Your task to perform on an android device: Open the Furniture online shopping app and compare the price of the Puci Plastic study table with other retailers.
Image 0: 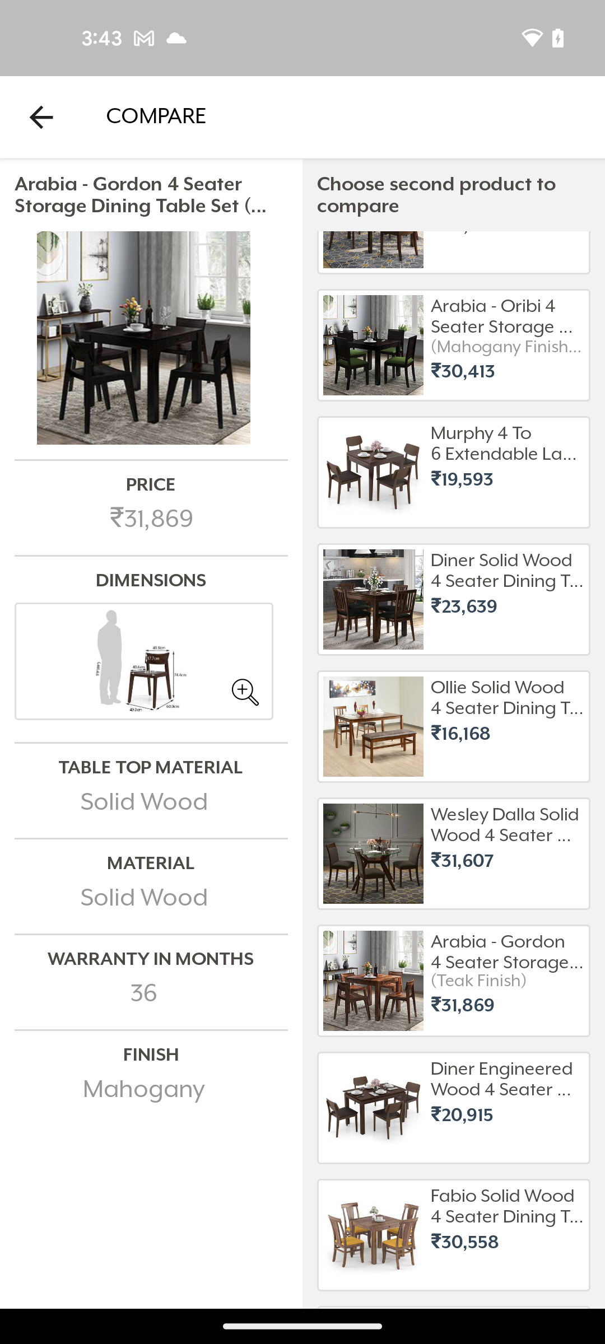
Open the Furniture online shopping app
Step 0: open app "Furniture Online Shopping App"
Image 1: 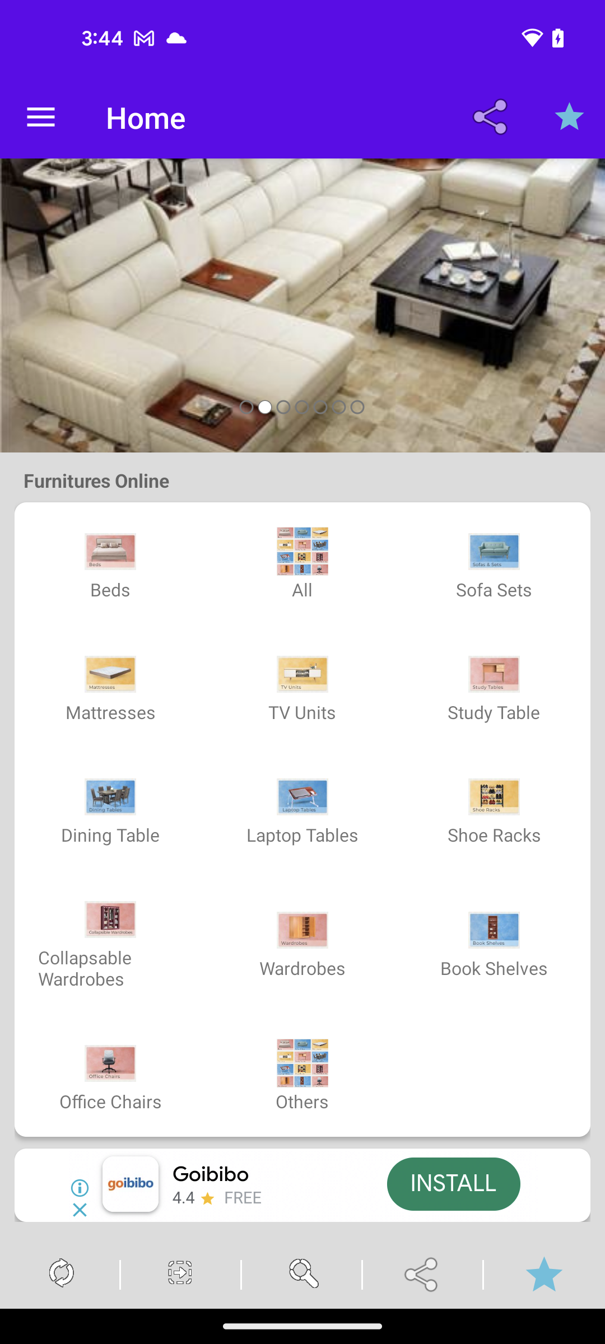
Click on the study table section
Step 1: click (494, 674)
Image 2: 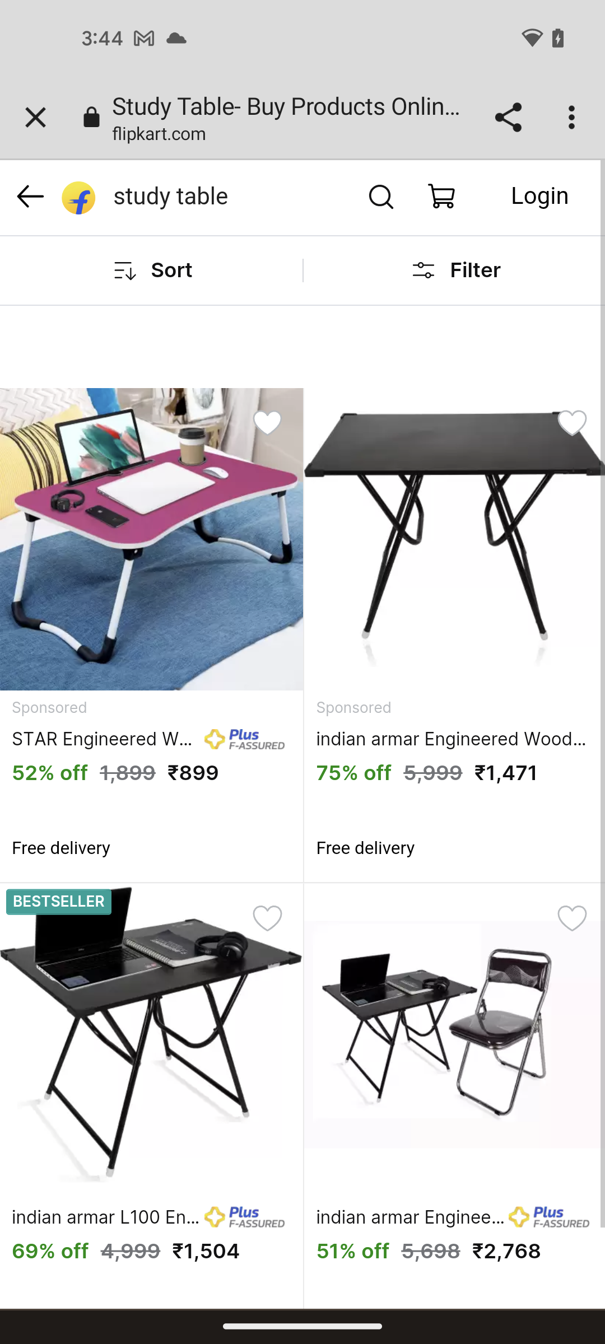
Click on the filter option
Step 2: click (474, 270)
Image 3: 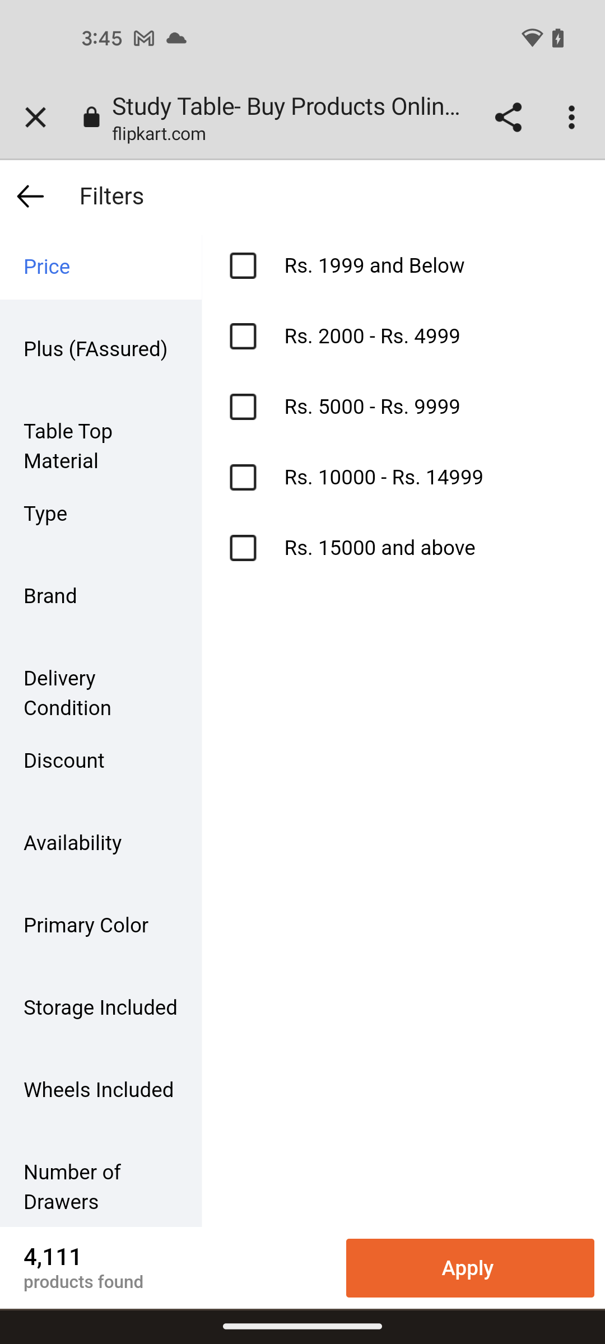
Click on the table top material option
Step 3: click (101, 446)
Image 4: 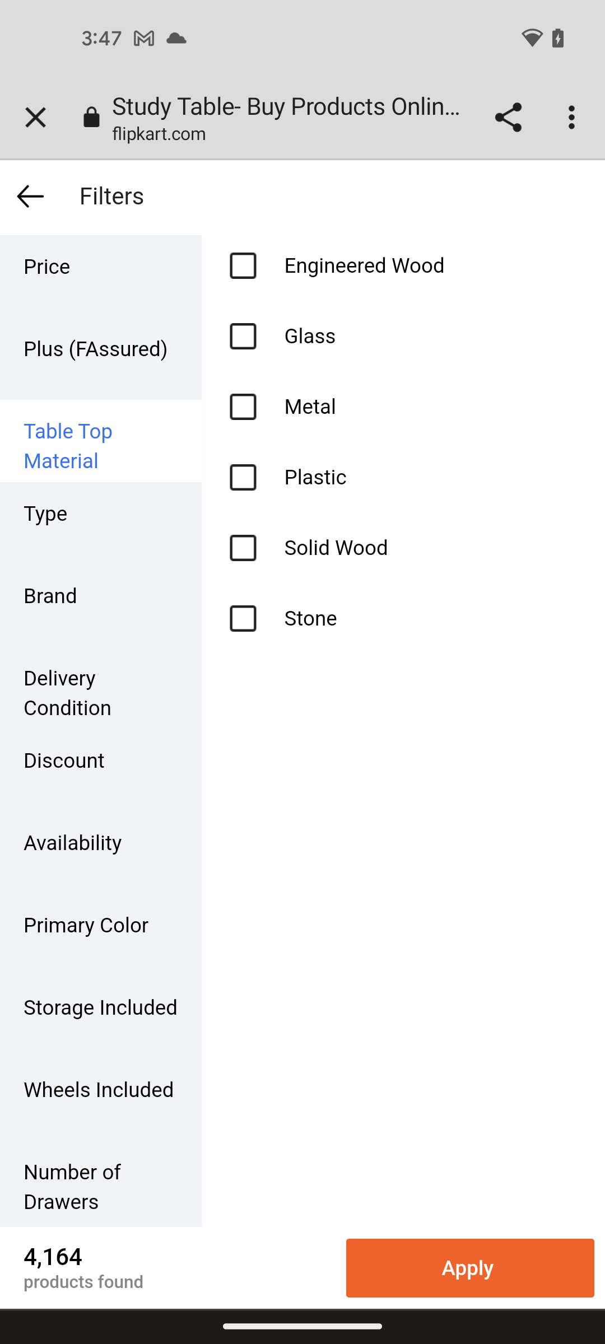
Tap on the plastic option
Step 4: click (431, 477)
Image 5: 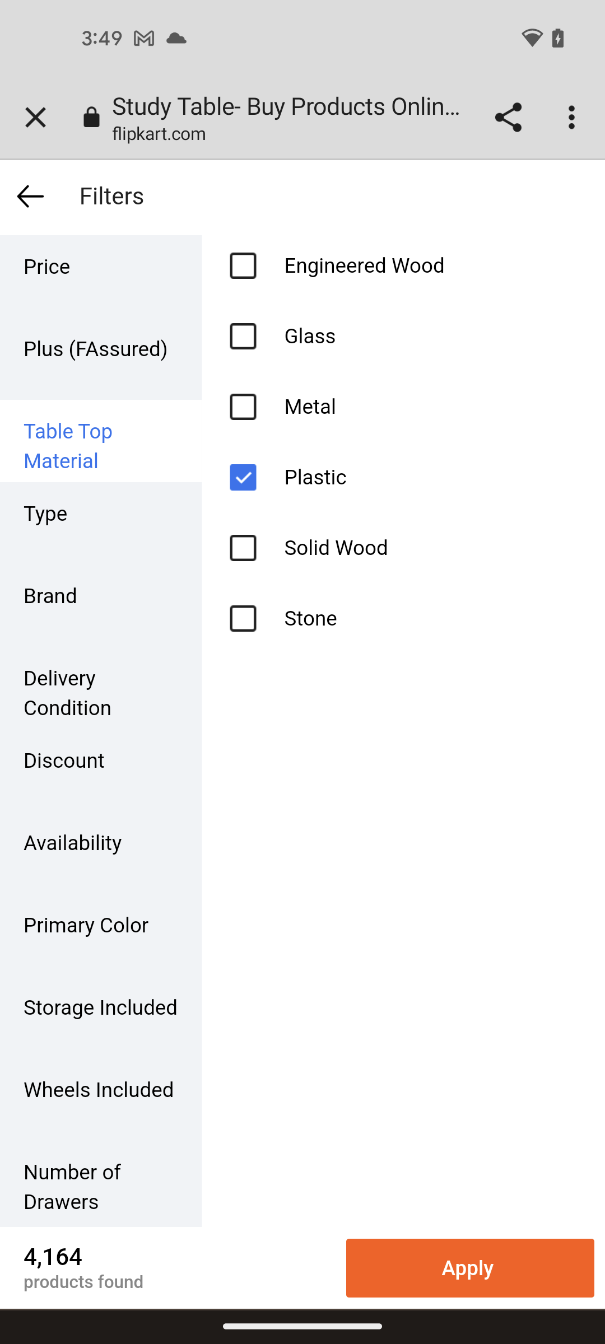
Click on apply button at the bottom right corner of the screen
Step 5: click (470, 1268)
Image 6: 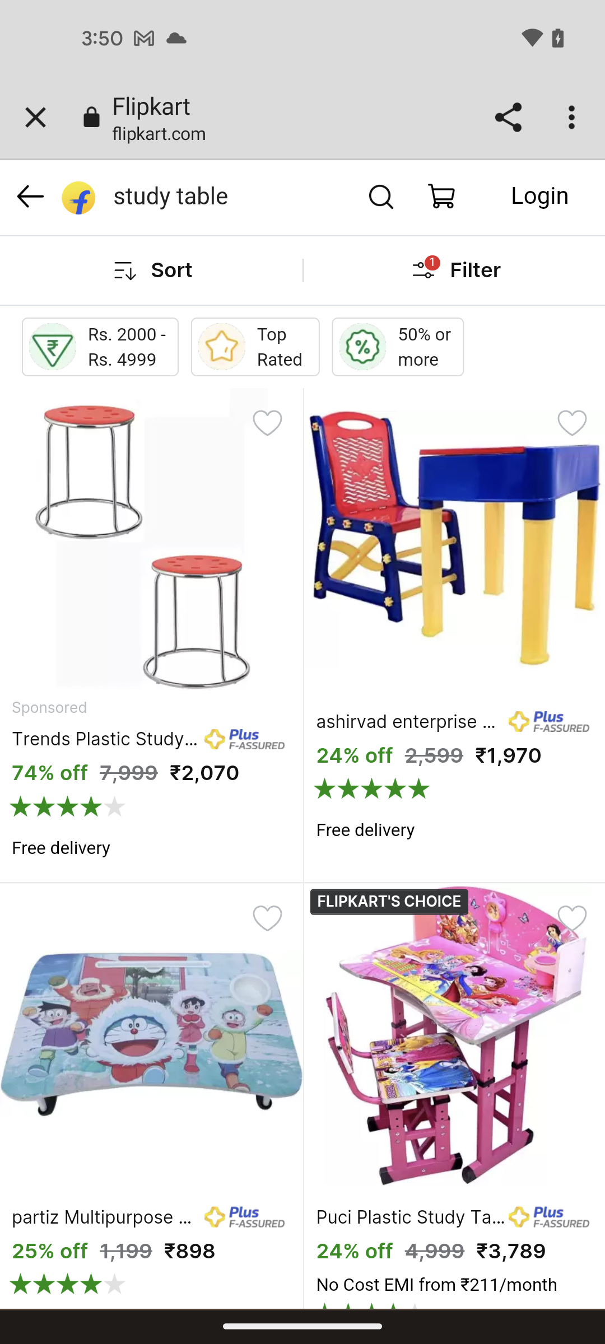
Click on Puci plastic study table
Step 6: click (304, 734)
Image 7: 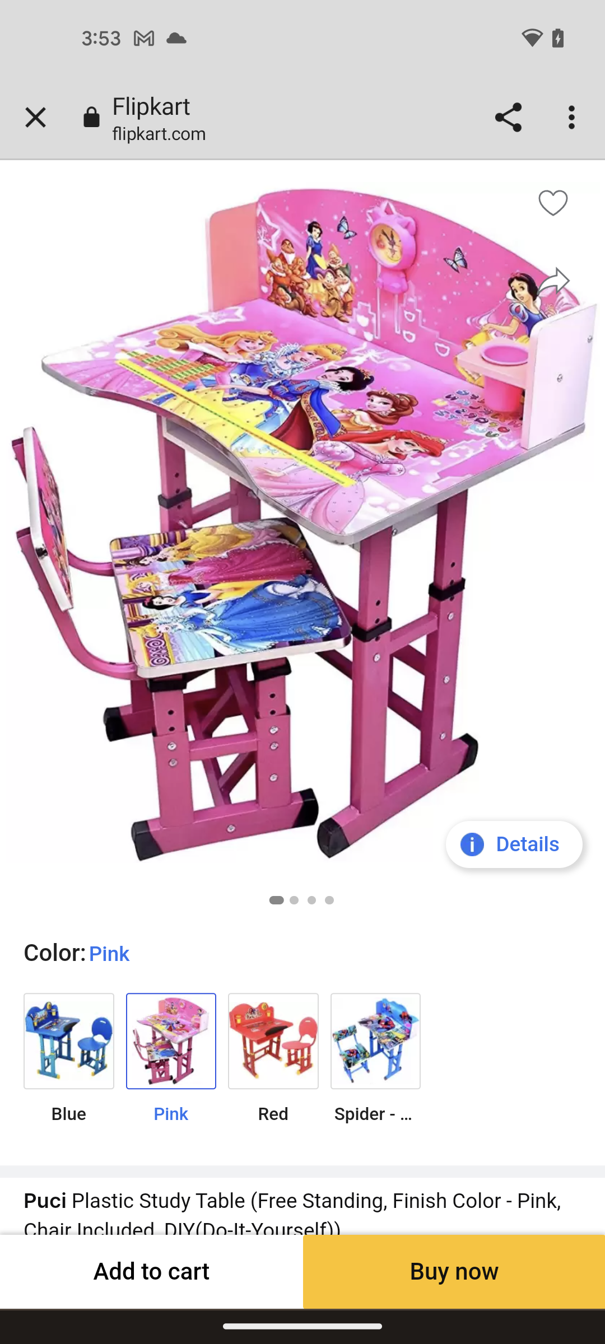
Swipe up to view other sellers
Step 7: scroll down
Image 8: 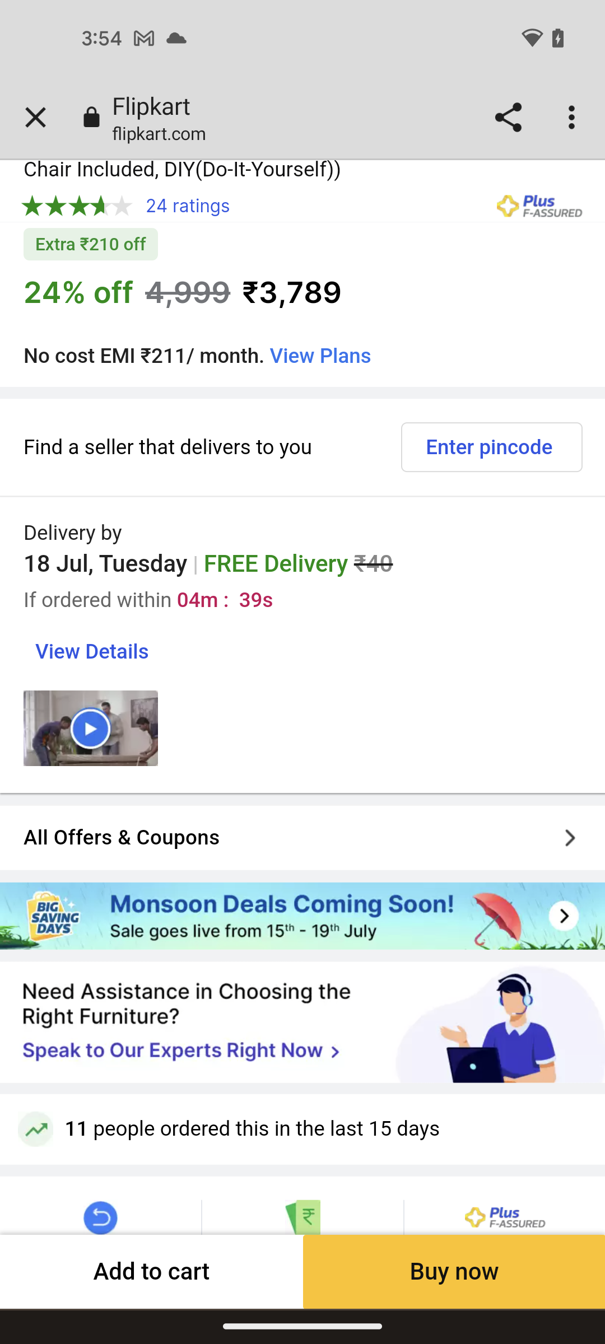
Swipe up to view other sellers
Step 8: scroll down
Image 9: 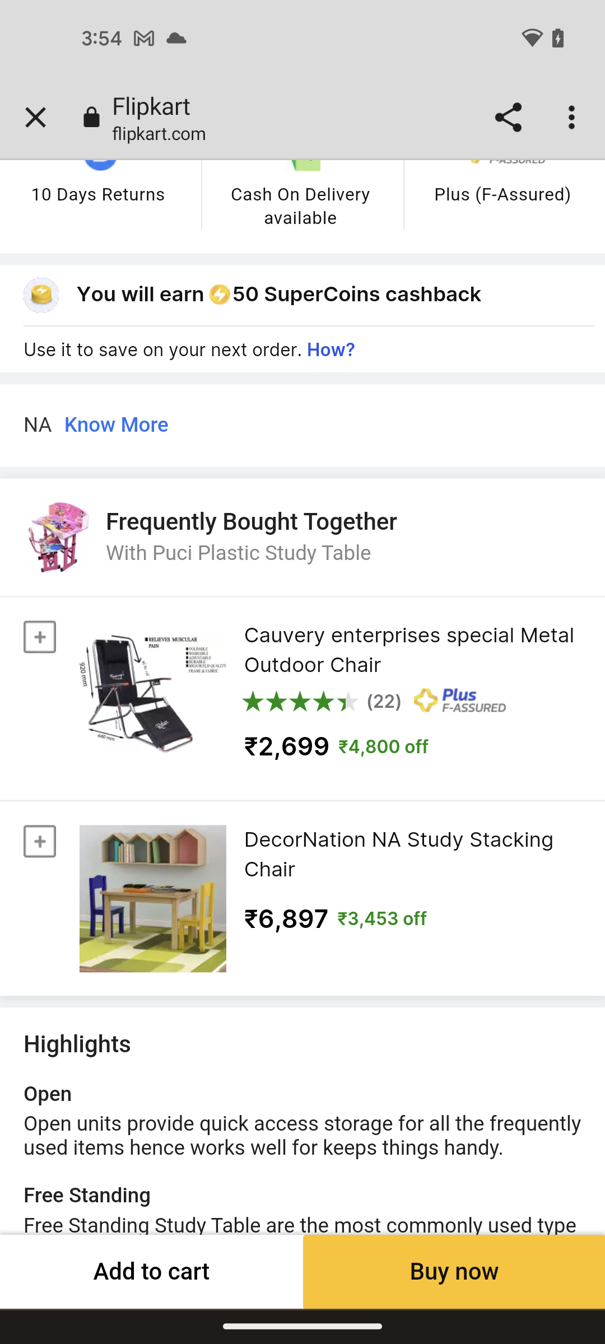
Swipe up to view other sellers
Step 9: scroll down
Image 10: 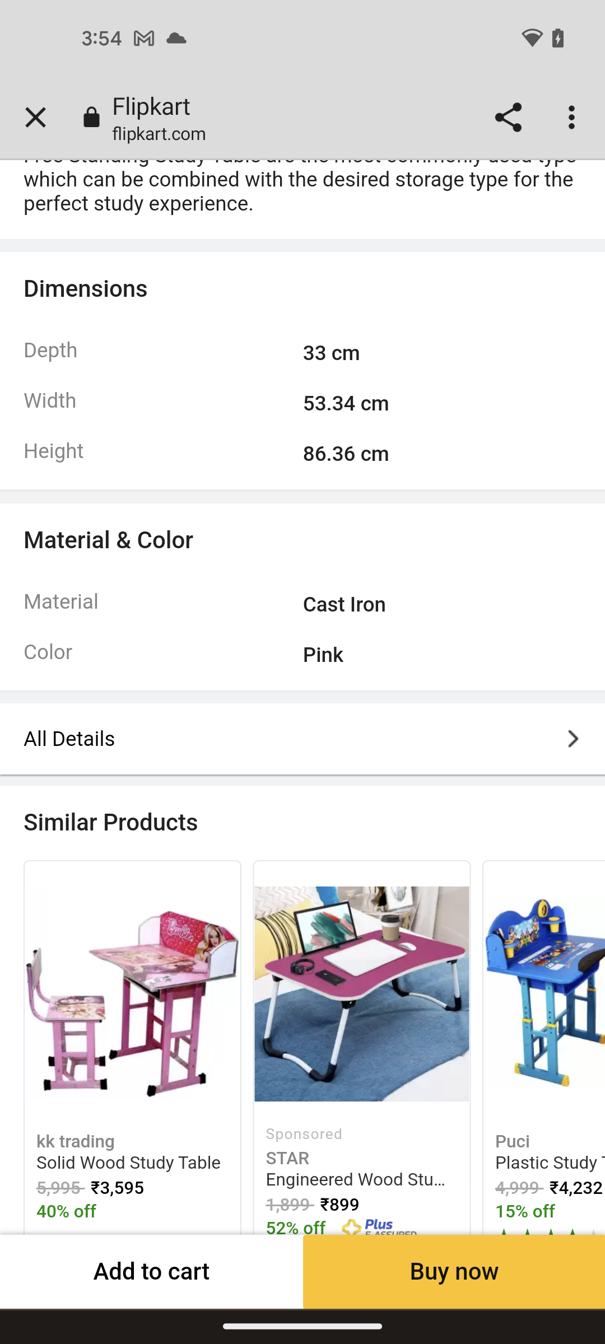
Swipe up to view other sellers
Step 10: scroll down
Image 11: 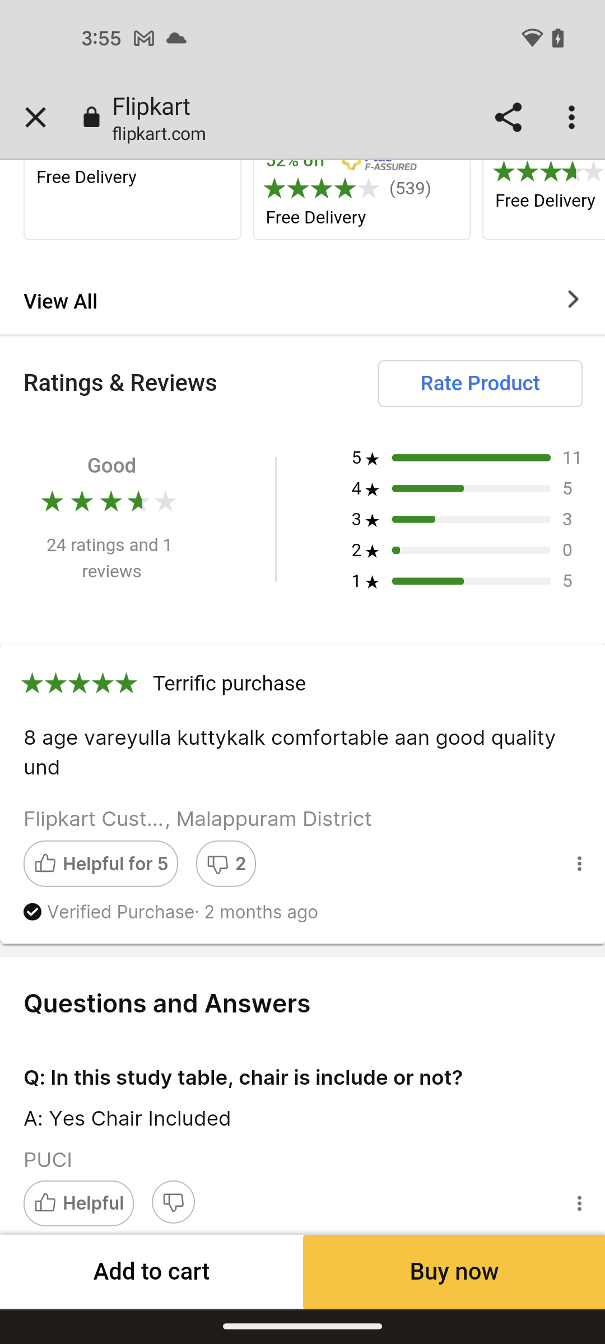
Swipe up to view other sellers
Step 11: scroll down
Image 12: 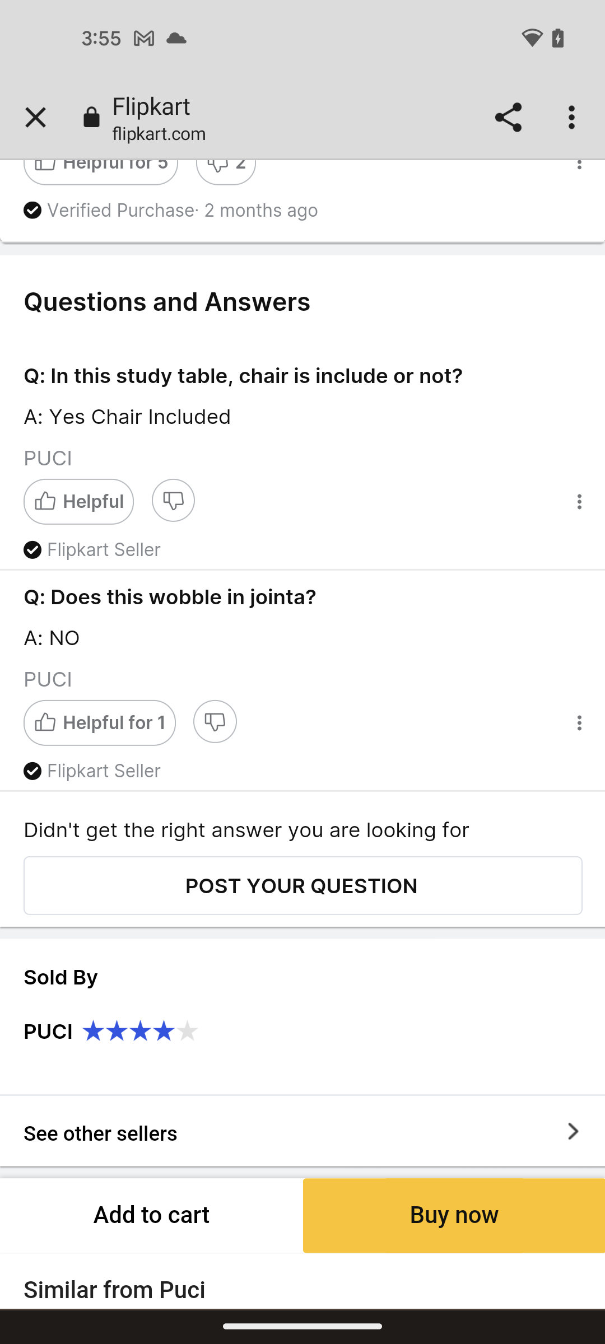
Tap on see other sellers
Step 12: click (100, 1133)
Image 13: 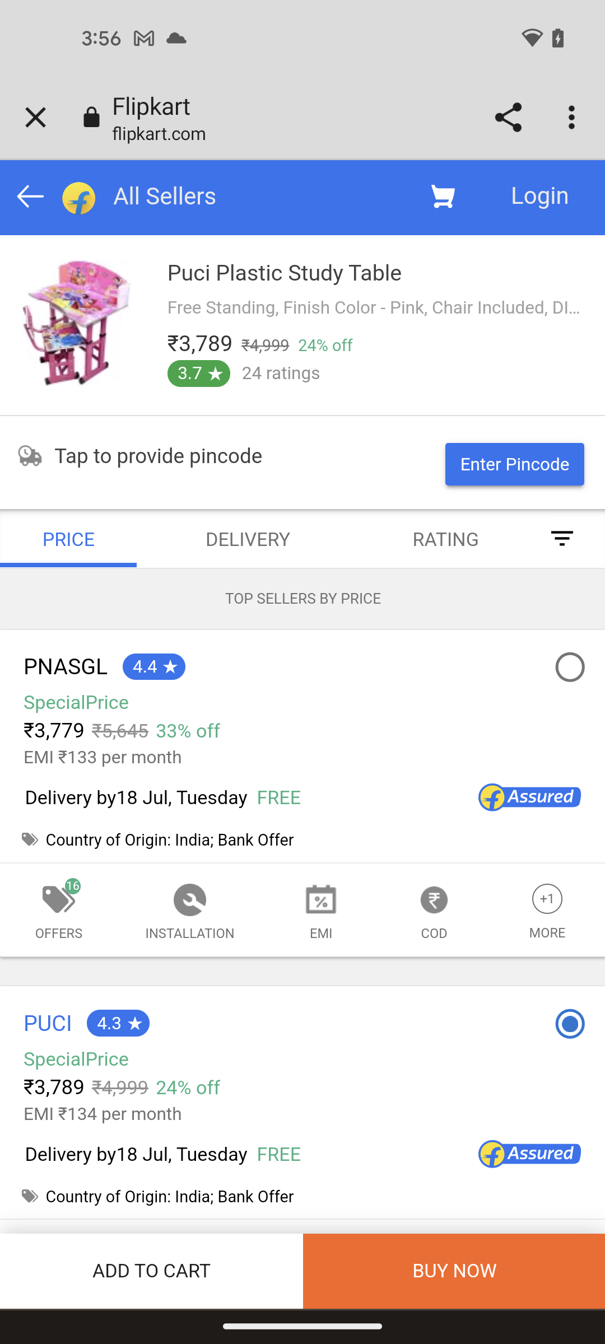
Swipe up to view other sellers price
Step 13: scroll down